Your task to perform on an android device: Before buying the hiking shoes, I would like to read the reviews on the REI Coop app.
Image 1: 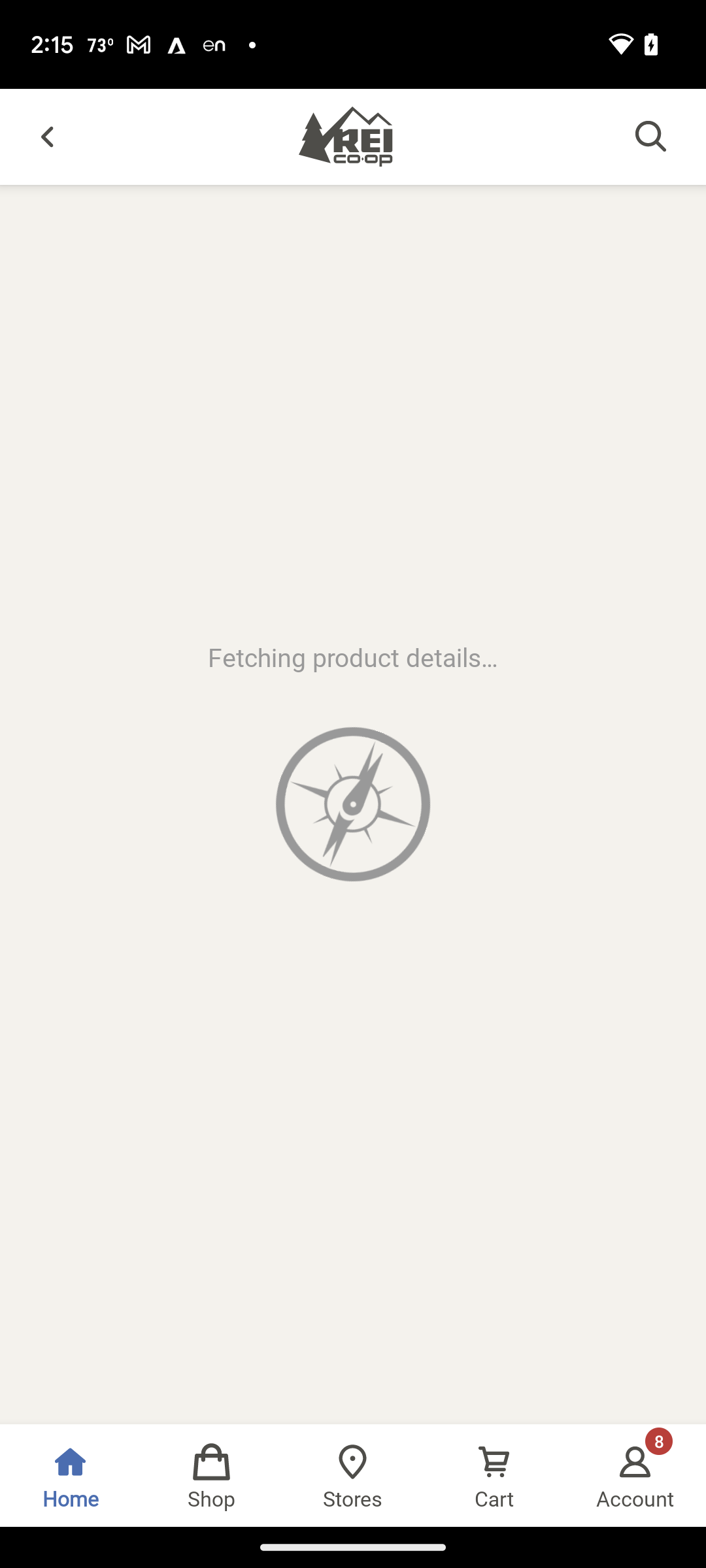
Click on the adidas hiking shoes
Step 1: wait
Image 2: 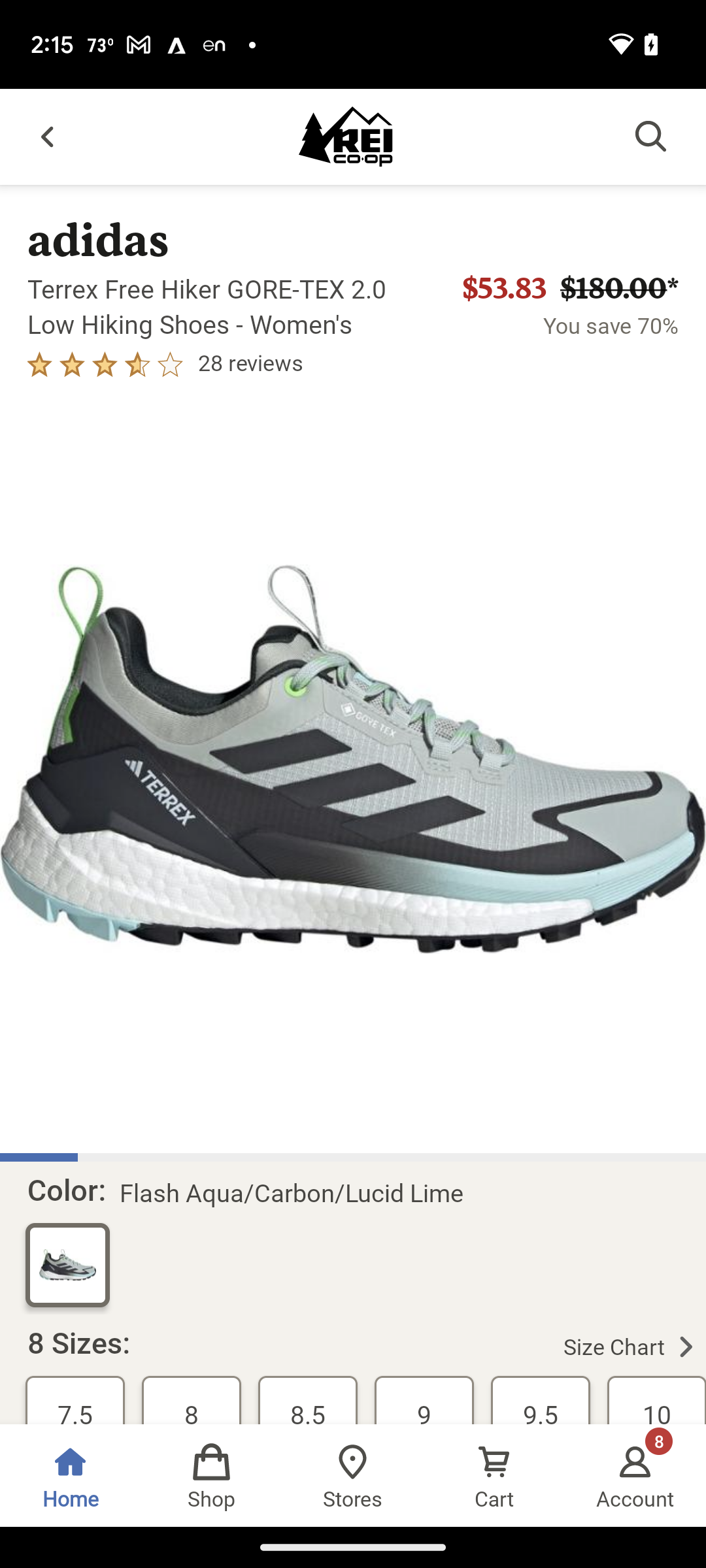
Swipe up to look at reviews
Step 2: scroll down
Image 3: 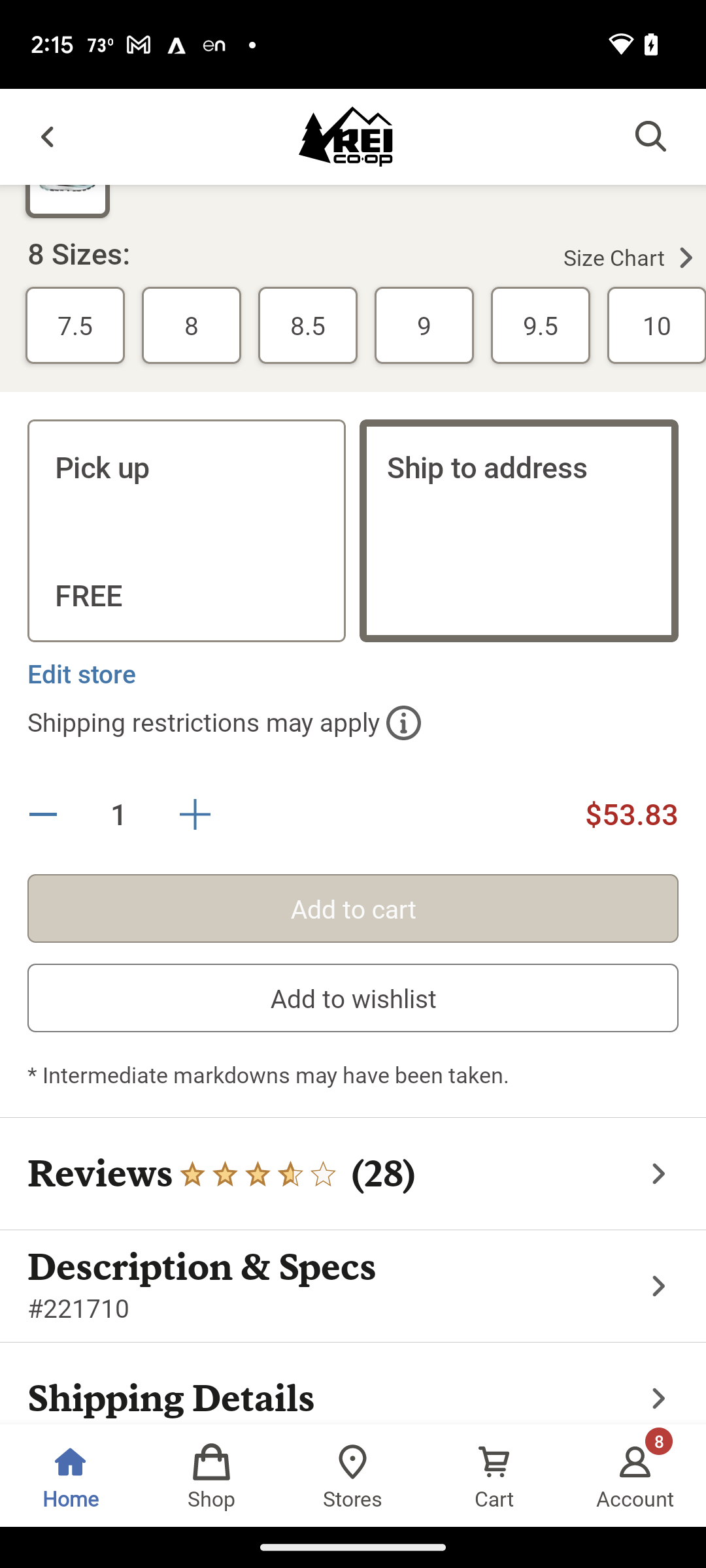
Click on reviews
Step 3: click (353, 1173)